Your task to perform on an android device: In the All-Fit app, view your today activity 
Image 0: 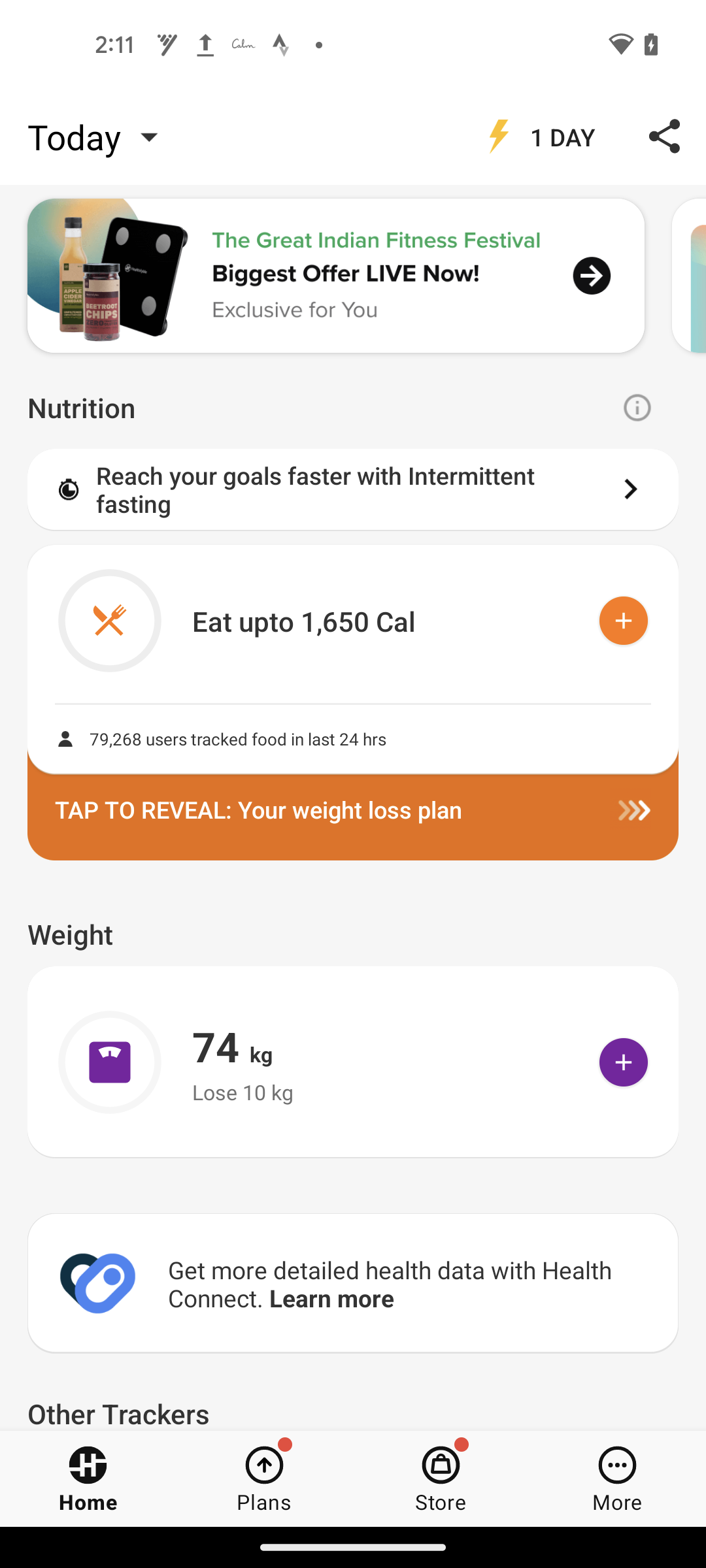
Step 0: open app "All-Fit"